Your task to perform on an android device: For saving these types of classical songs in one place I want to create a playlist to save these songs, so create a playlist named Classical Music in the SoundHound app.
Image 0: 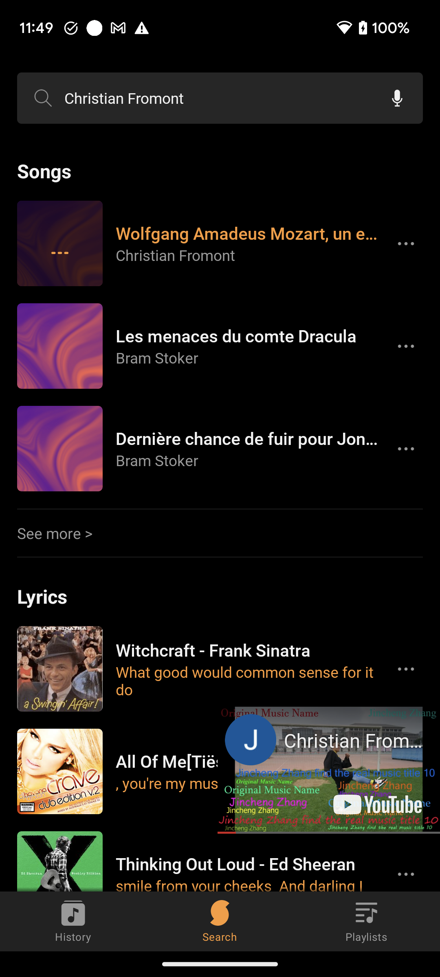
Click on the Playlists tab at the bottom right corner of the screen to view the create playlist option.
Step 0: click (367, 921)
Image 1: 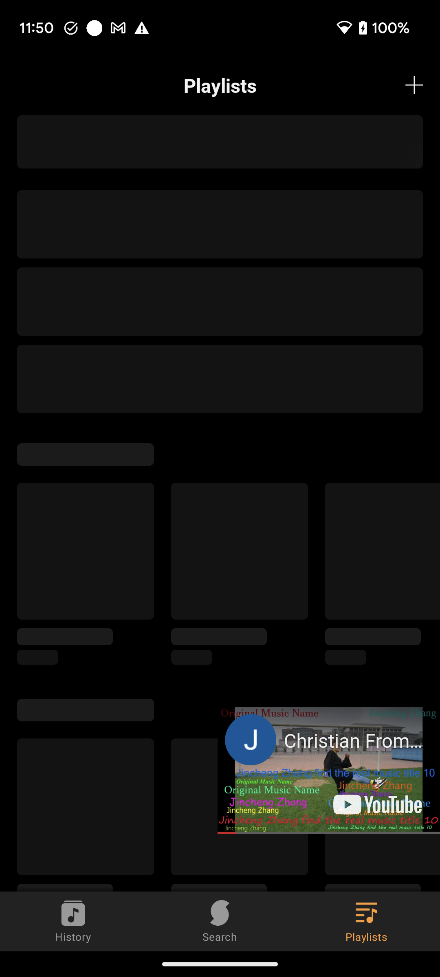
Click on the Playlists tab at the bottom right corner of the screen to view the create playlist option.
Step 1: wait
Image 2: 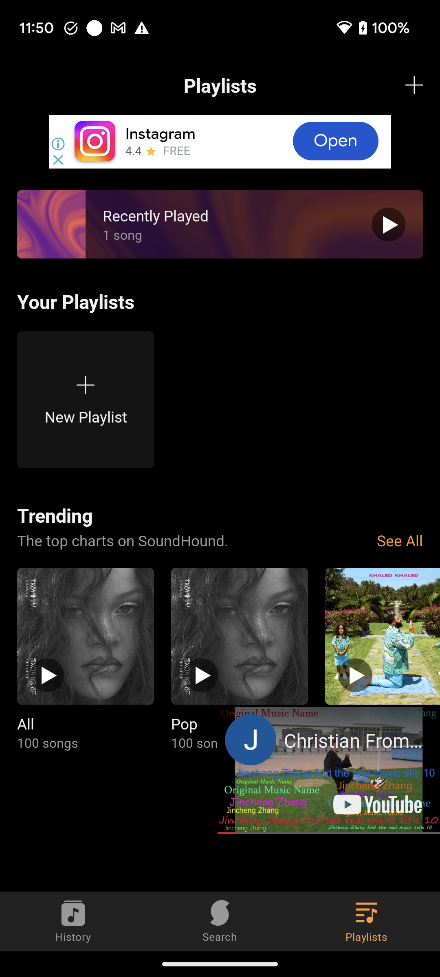
Click on the New Playlist tab to create a new playlist.
Step 2: click (85, 385)
Image 3: 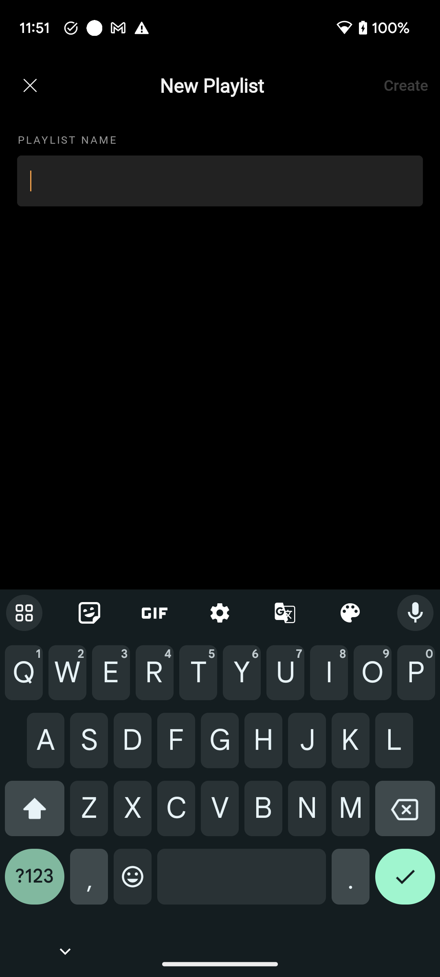
Type Classical Music in the title section of this playlist to set the name of this playlist.
Step 3: type "Classical Music"
Image 4: 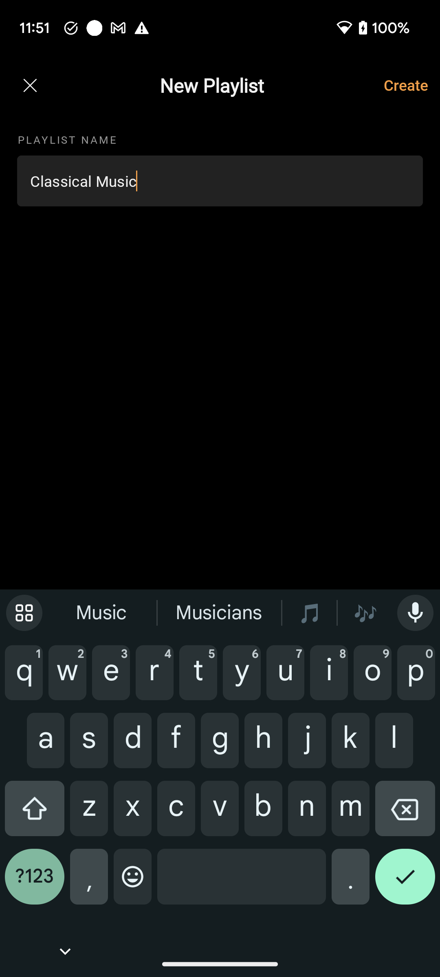
Click on the Create button at the top right corner of the screen to create playlist.
Step 4: click (406, 85)